Your task to perform on an android device: Open the Etsy app, select the category Boho Decor  and view the painting.
Image 0: 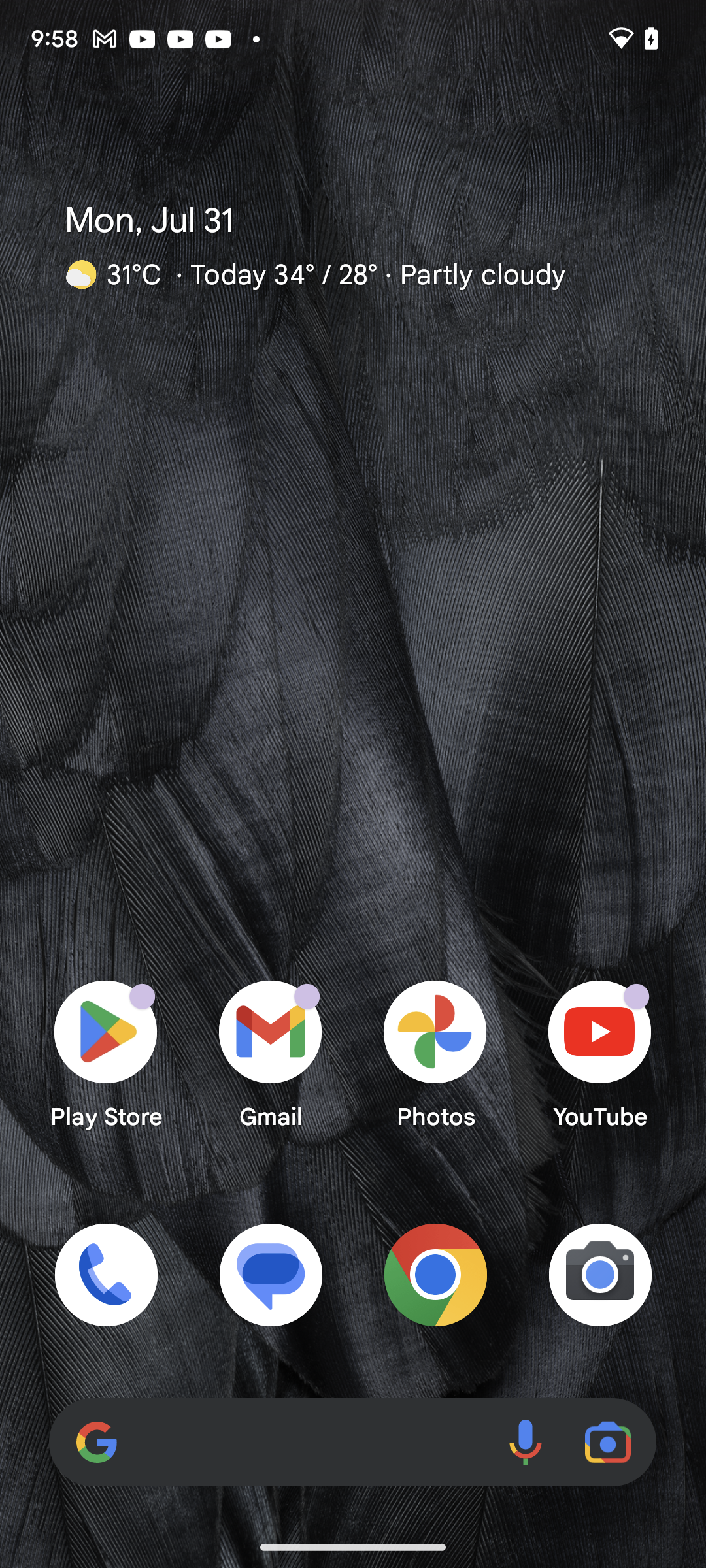
Open the Etsy App
Step 0: open app "Etsy"
Image 1: 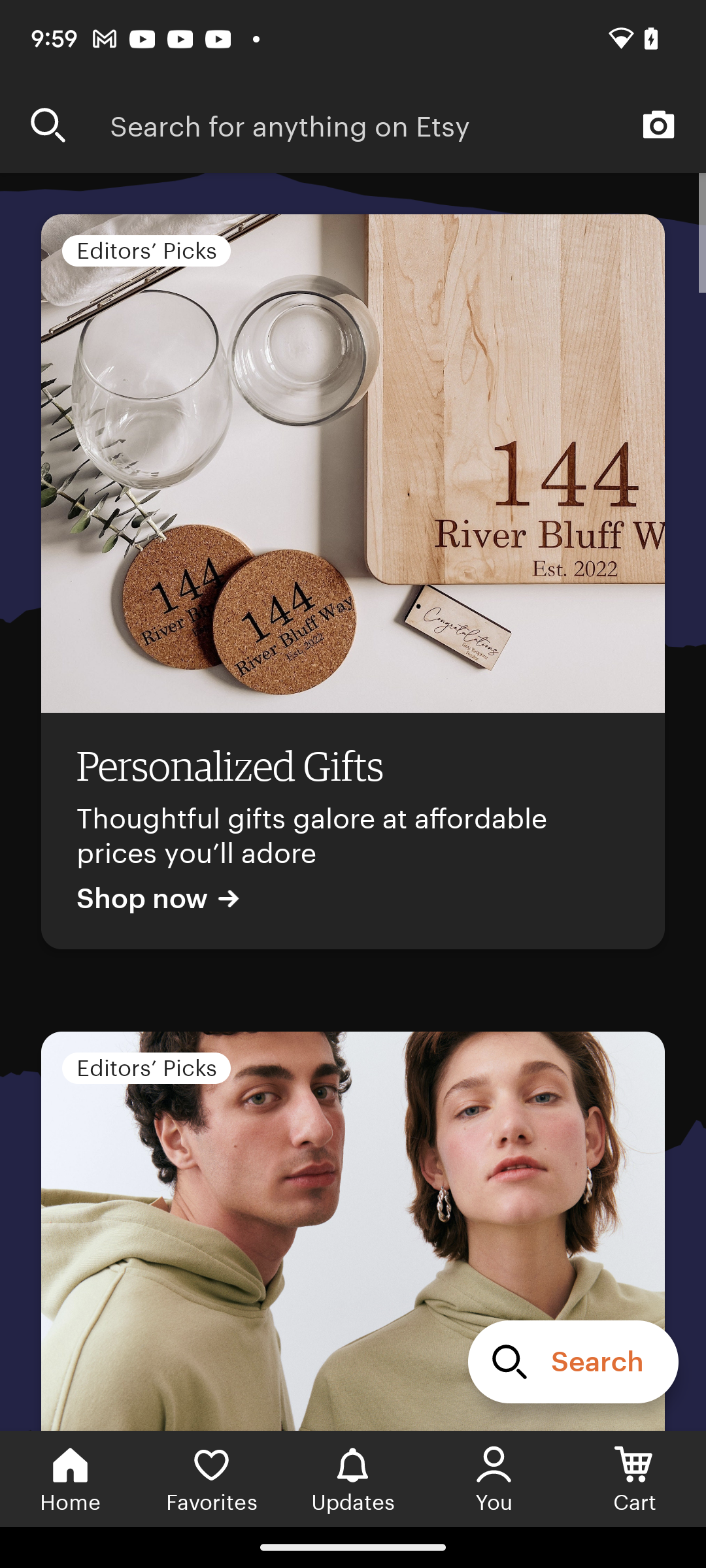
Swipe up
Step 1: scroll down
Image 2: 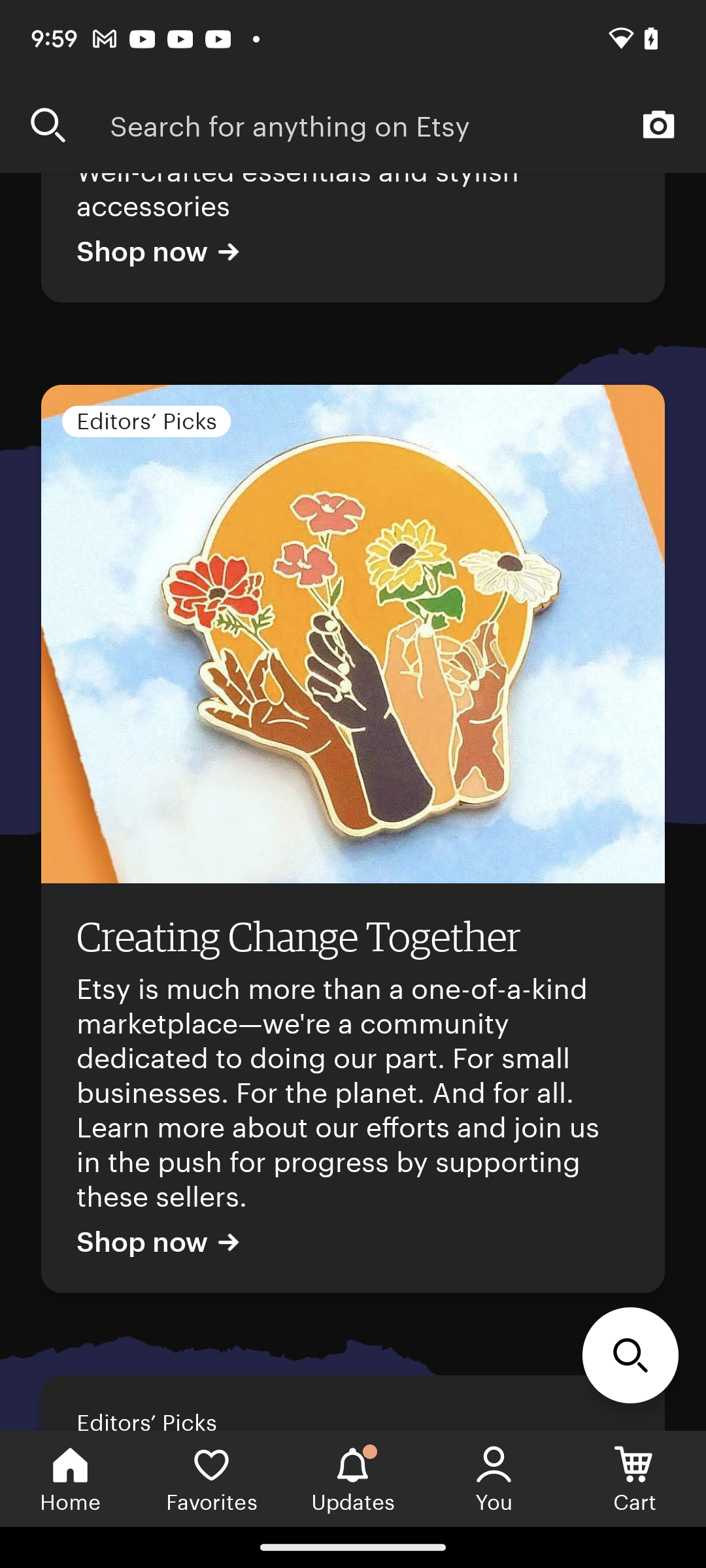
Swipe up
Step 2: scroll down
Image 3: 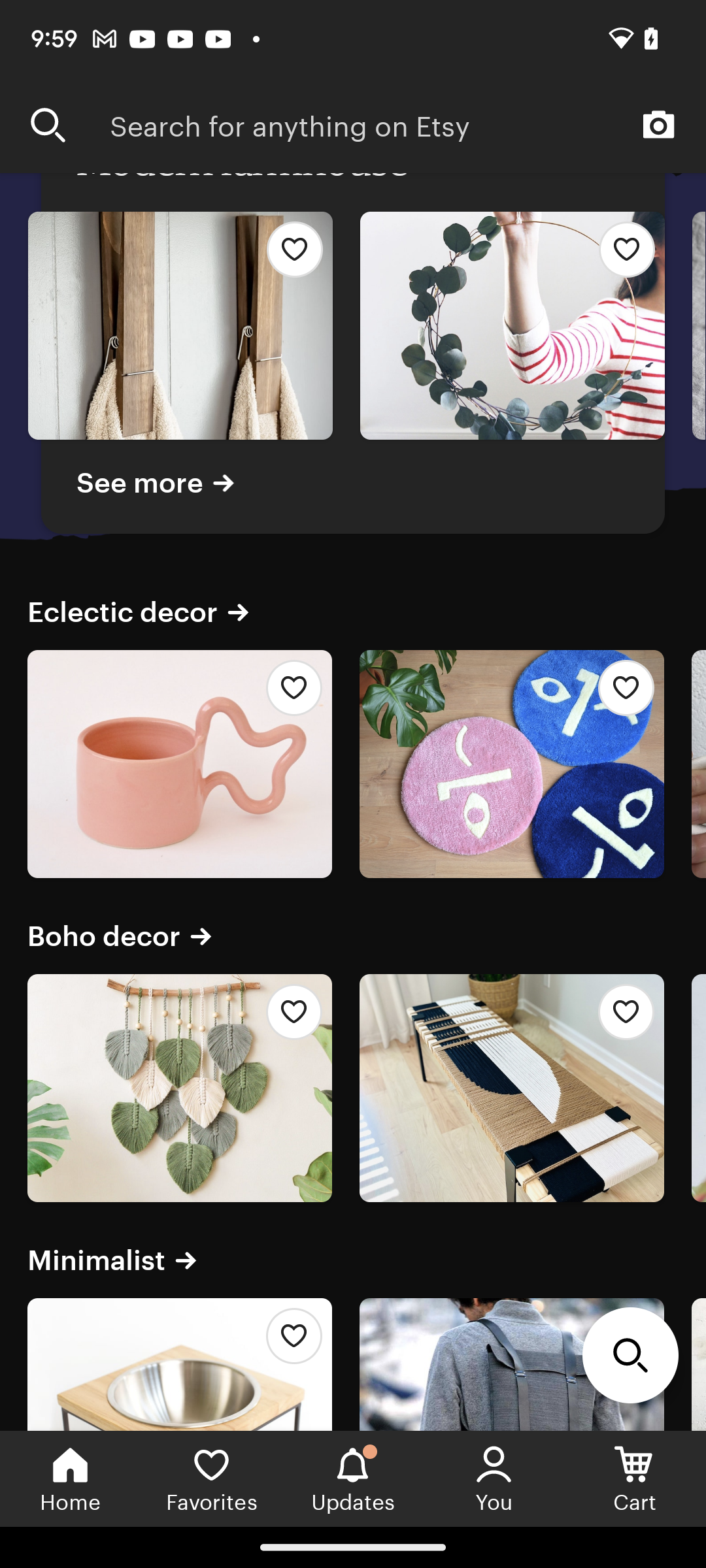
Click on the Category name as Boho Decor 
Step 3: click (124, 936)
Image 4: 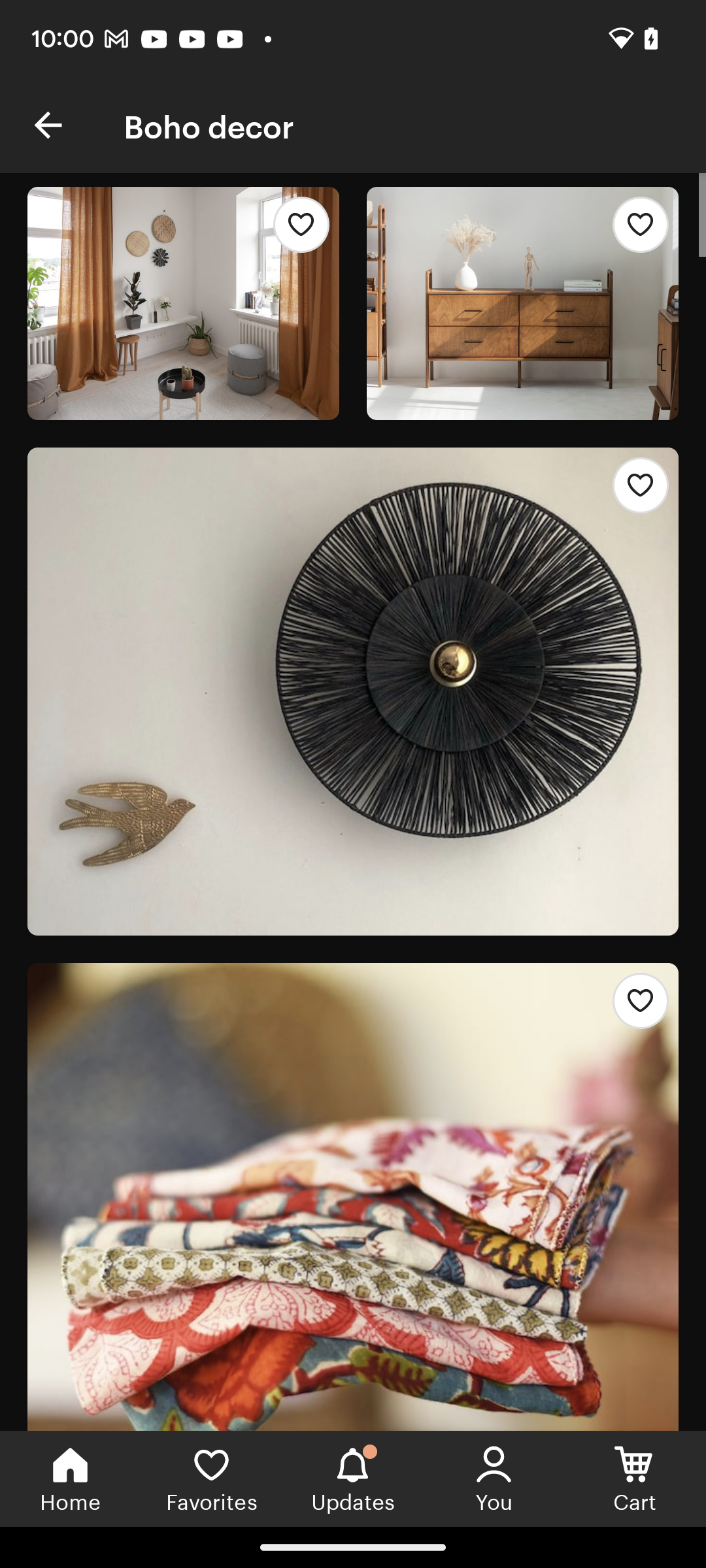
Swipe up to view the more paintings 
Step 4: scroll down